Your task to perform on an android device: I want to view the shoes so that I can choose which shoes are of good quality.
Image 1: 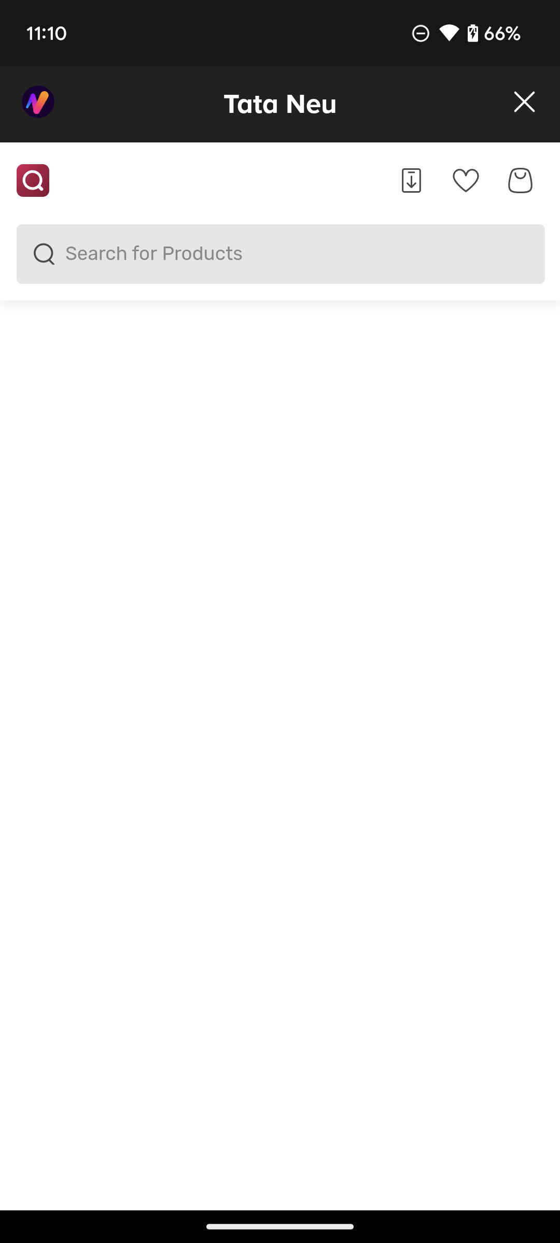
Click on the Campus Men's shoes on the screen.
Step 1: wait